Your task to perform on an android device: I want to add a watchlist of this Febonic brand sofa set if I am willing to purchase in future so I will buy it
Image 0: 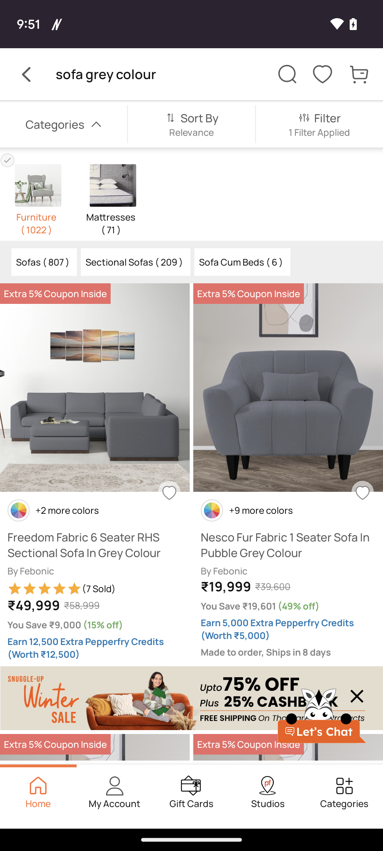
Click on the grey first sofa
Step 0: click (107, 381)
Image 1: 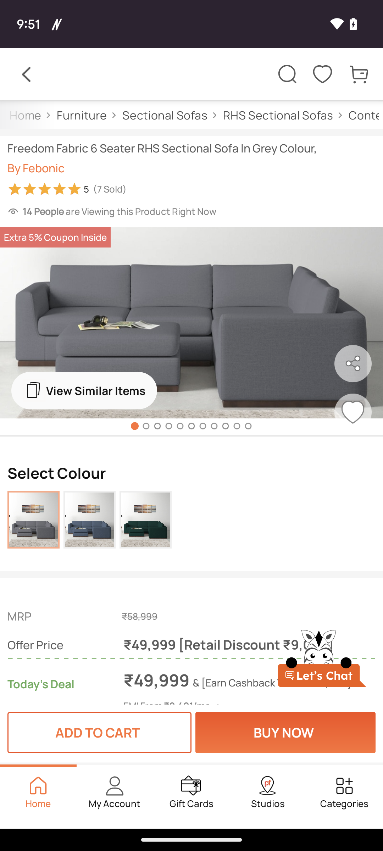
Click on the heart icon
Step 1: click (350, 412)